Your task to perform on an android device: Go to Weather & Radar app and show the weather for Leh, India in Weather Maps.
Image 0: 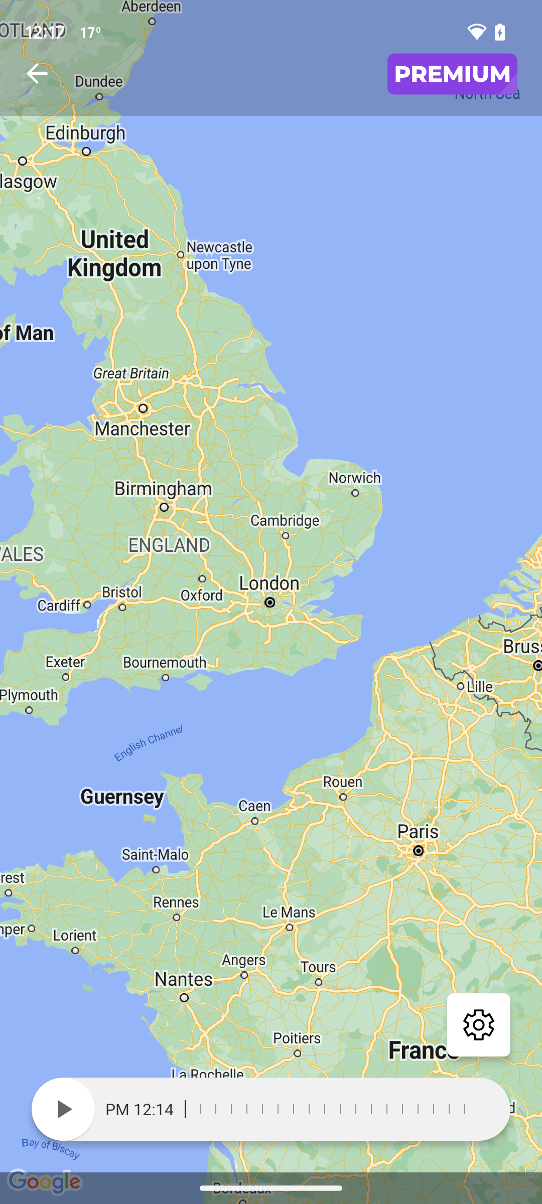
Go to Weather & Radar app
Step 0: open app "Weather&Radar"
Image 2: 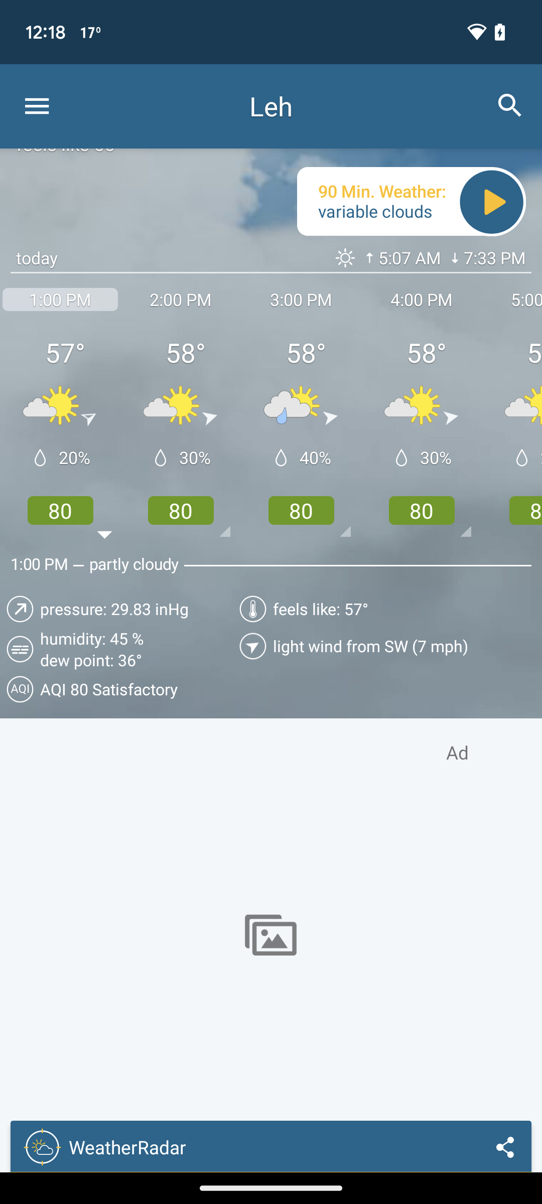
Swipe up
Step 2: scroll down
Image 3: 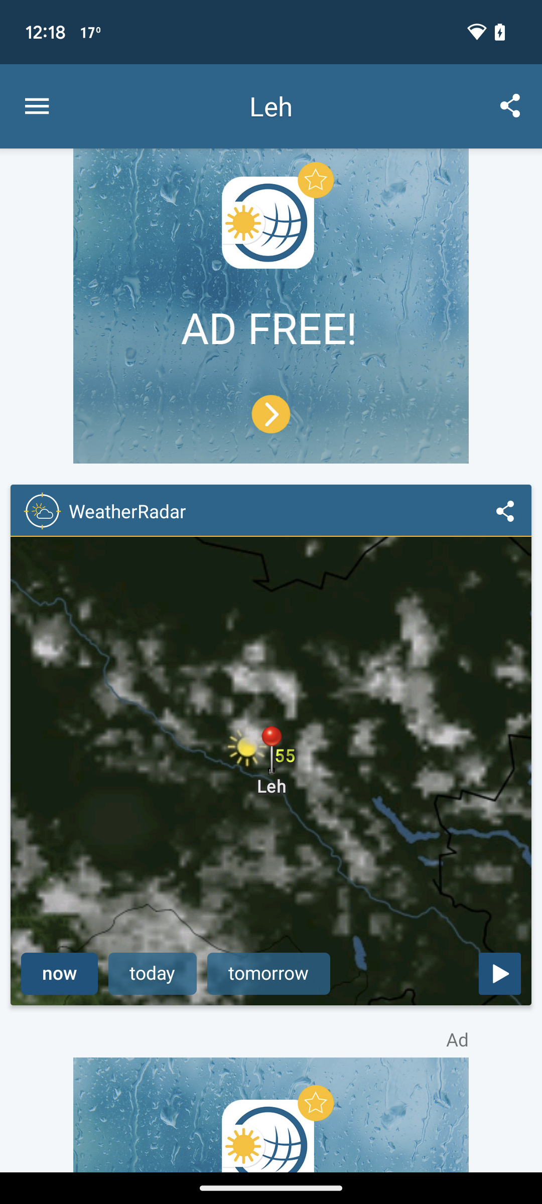
Click on the WeatherRadar map
Step 3: click (271, 771)